Your task to perform on an android device: I want to plan my itinerary on the Yatra app, so for my Berlin trip, save the Living Hotel Weiensee for my stay in Berlin.
Image 0: 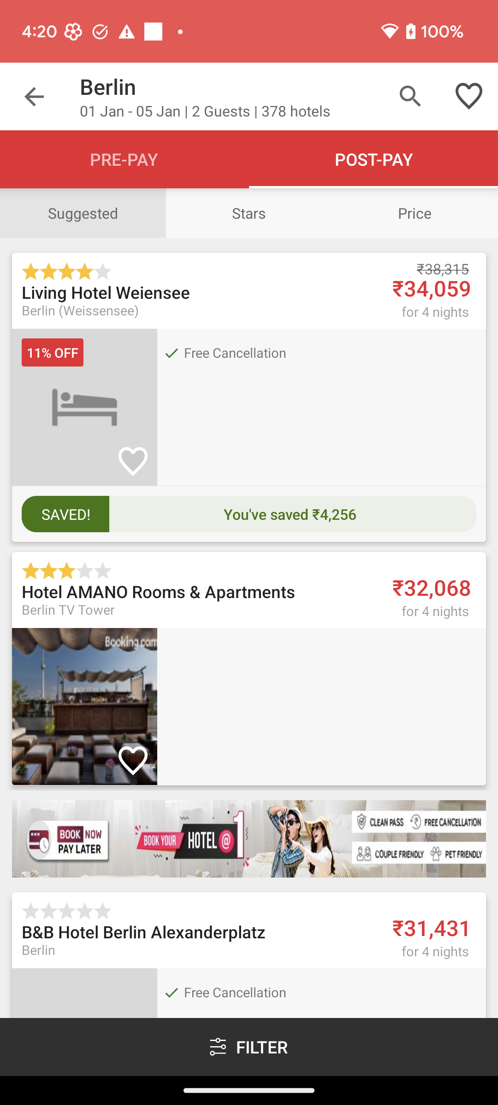
Click on the heart icon of the Living Hotel Weiensee to save this hotel.
Step 0: click (133, 461)